Your task to perform on an android device: I want to view the details of the Green Giant Frozen Green Peas, weighing 450 grams.
Image 0: 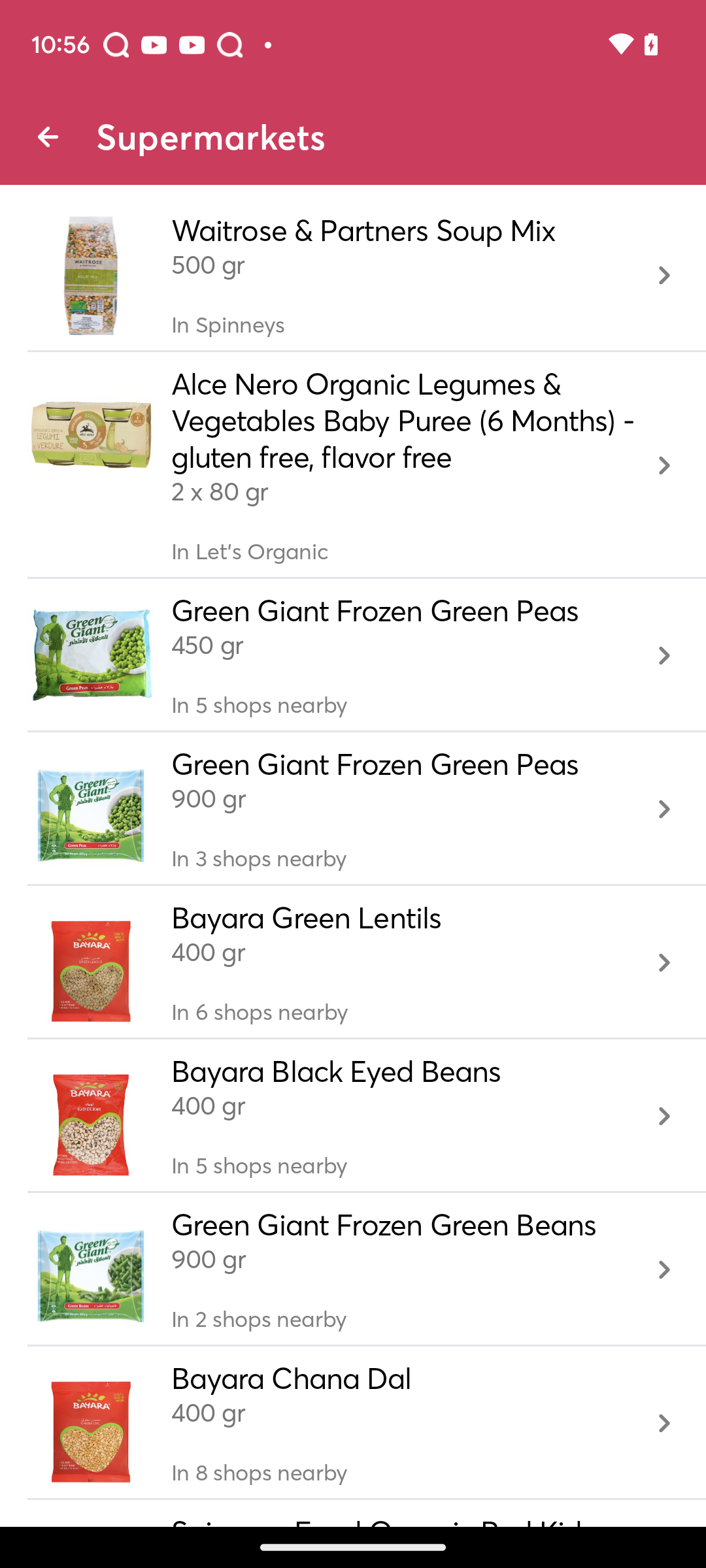
Click on the Green Giant Frozen Green Peas, weighing 450 grams
Step 0: click (407, 655)